Your task to perform on an android device: I want to read the reviews of Copaya Volleyball and what other customers said about the volleyball
Image 0: 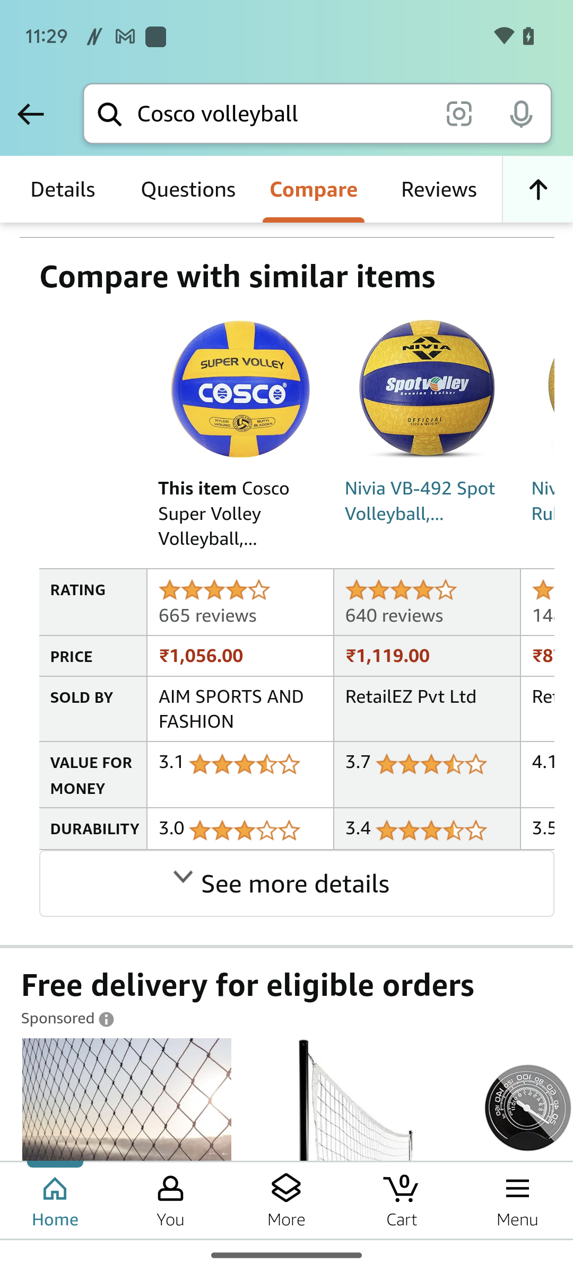
Click on the Reviews option 
Step 0: click (438, 189)